Your task to perform on an android device: In the Fitbit app, Track your step count 
Image 0: 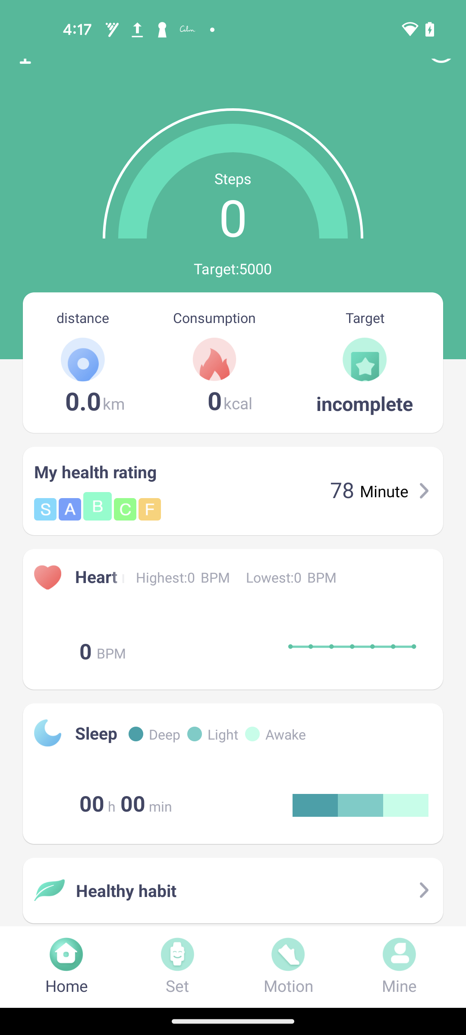
Open the Fitbit app
Step 0: open app "Fitbit"
Image 1: 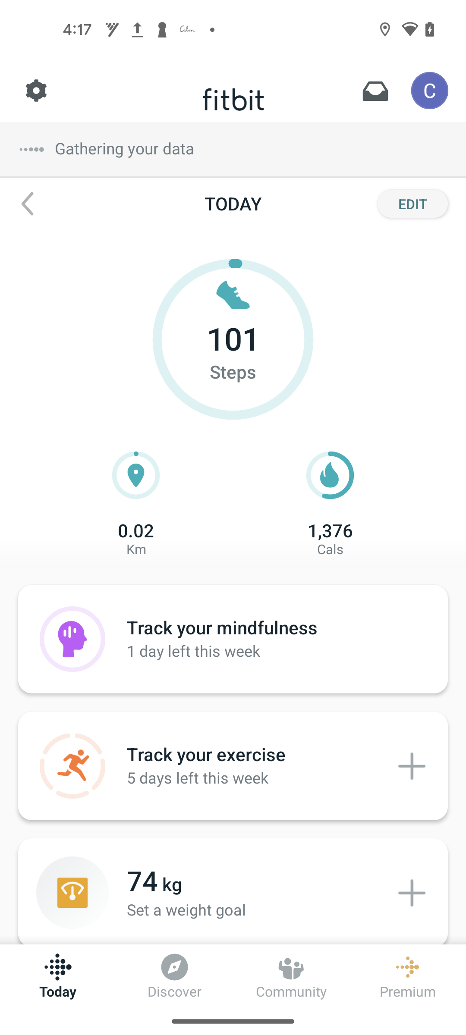
Click on the Plus icon in the front of Track your exercise
Step 1: click (411, 765)
Image 2: 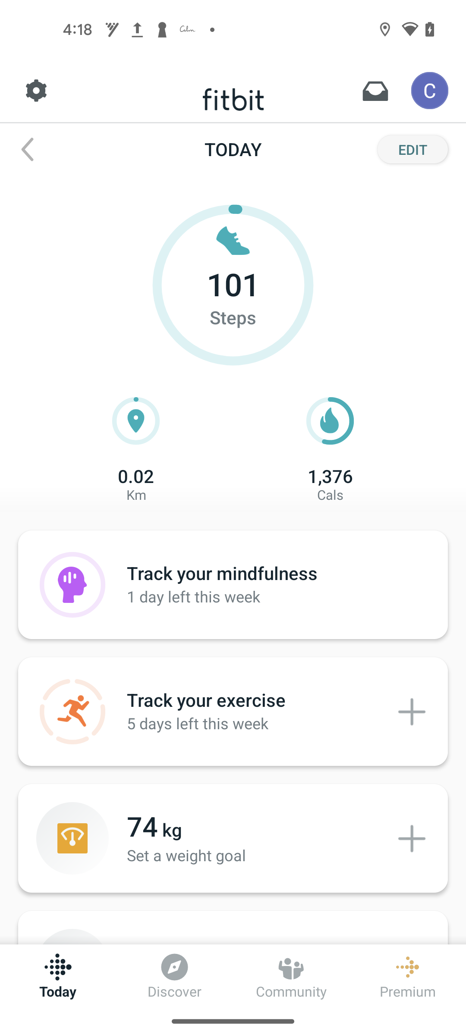
Click on the Plus icon in the front of Track your exercise
Step 2: click (411, 712)
Image 3: 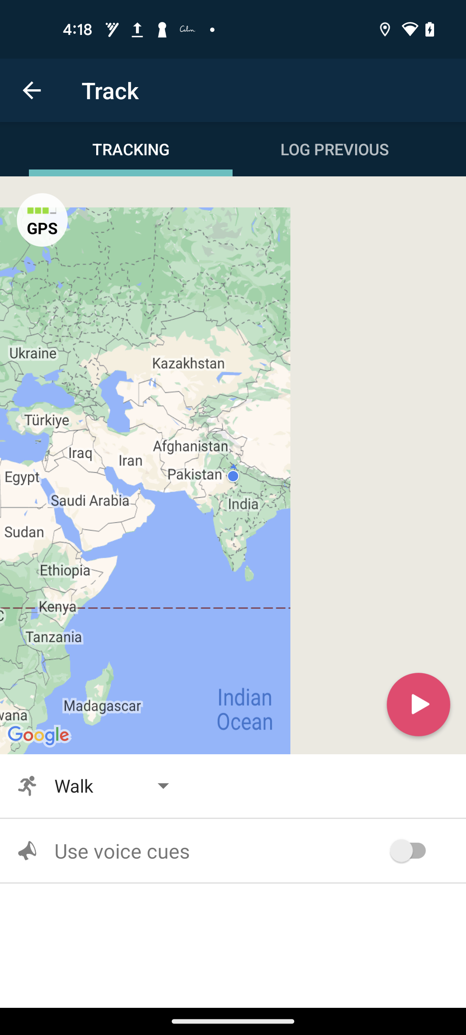
Click on the Play button 
Step 3: click (233, 465)
Image 4: 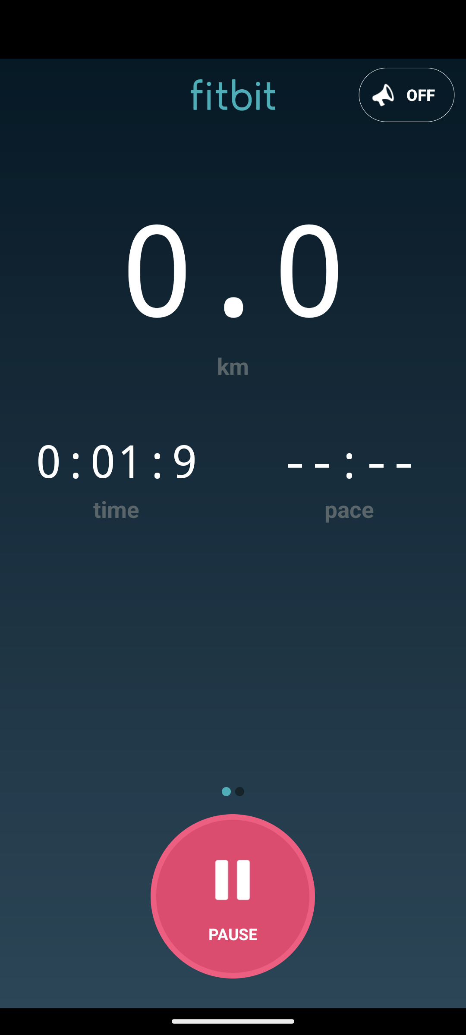
Click on the Pause button
Step 4: click (233, 896)
Image 6: 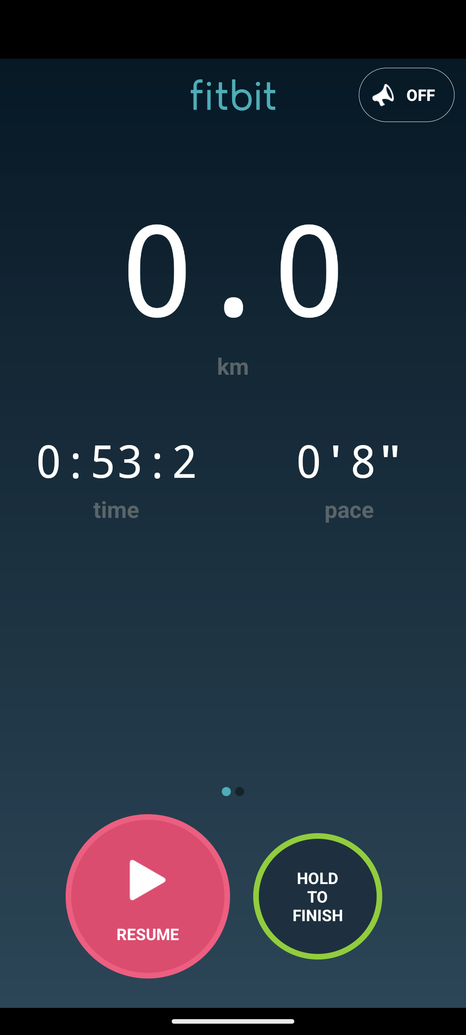
Click on the Finish button
Step 6: click (318, 896)
Image 7: 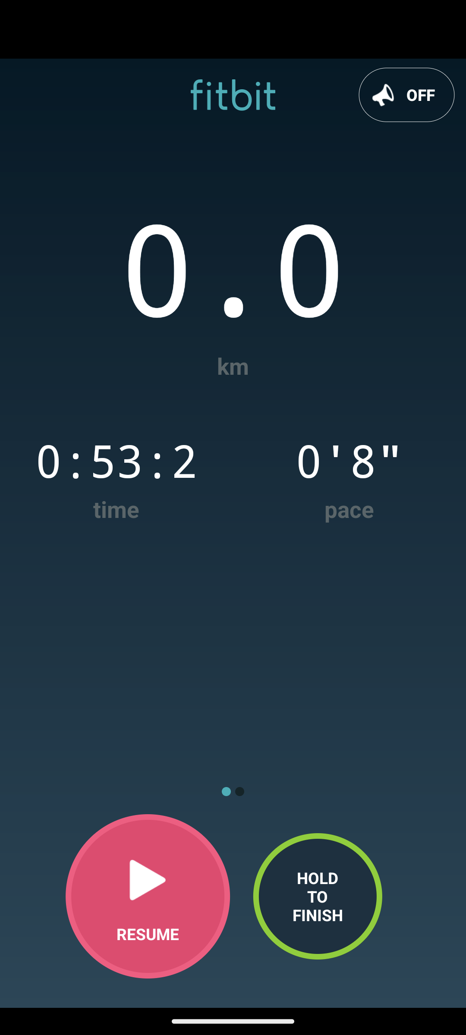
Click on the Finish button
Step 7: scroll down
Image 9: 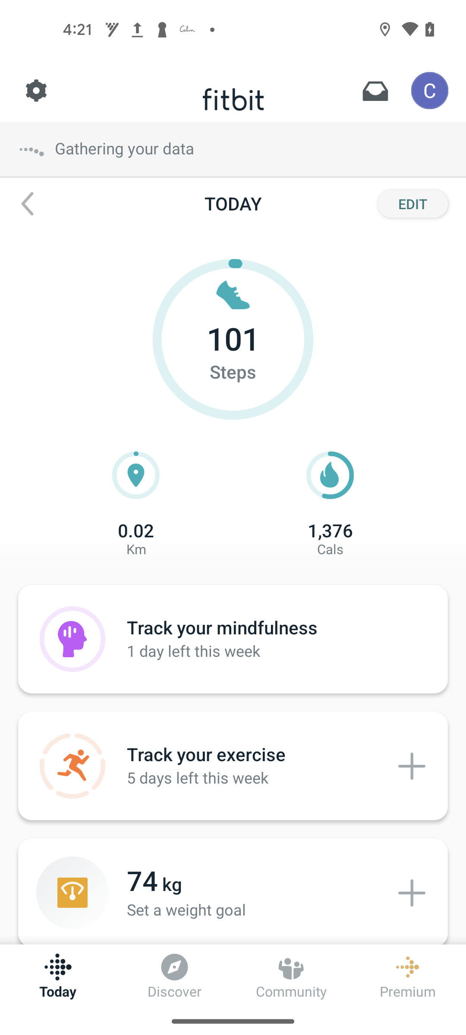
Click on the Discard
Step 9: wait